Your task to perform on an android device: I want to open the existing  document 2 in Microsoft Word so I can quickly look it up.
Image 0: 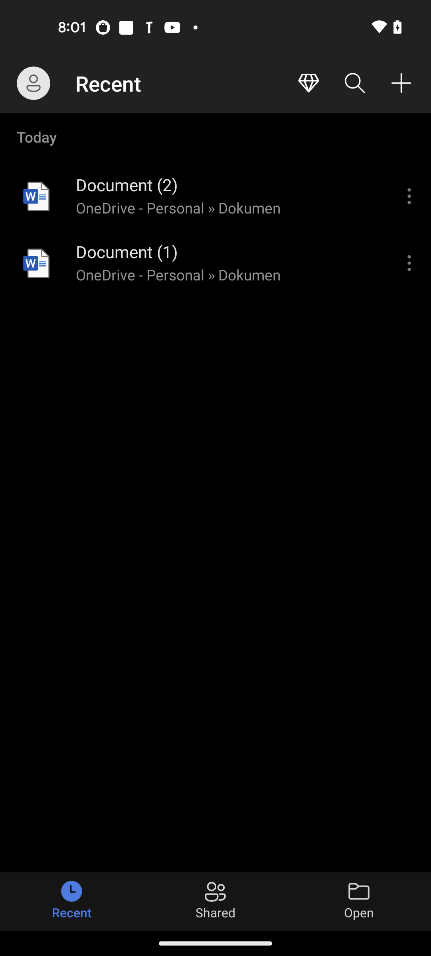
Click on the document 2 
Step 0: click (227, 186)